Your task to perform on an android device: Click on the Enroll button under Dec 11 course.
Image 0: 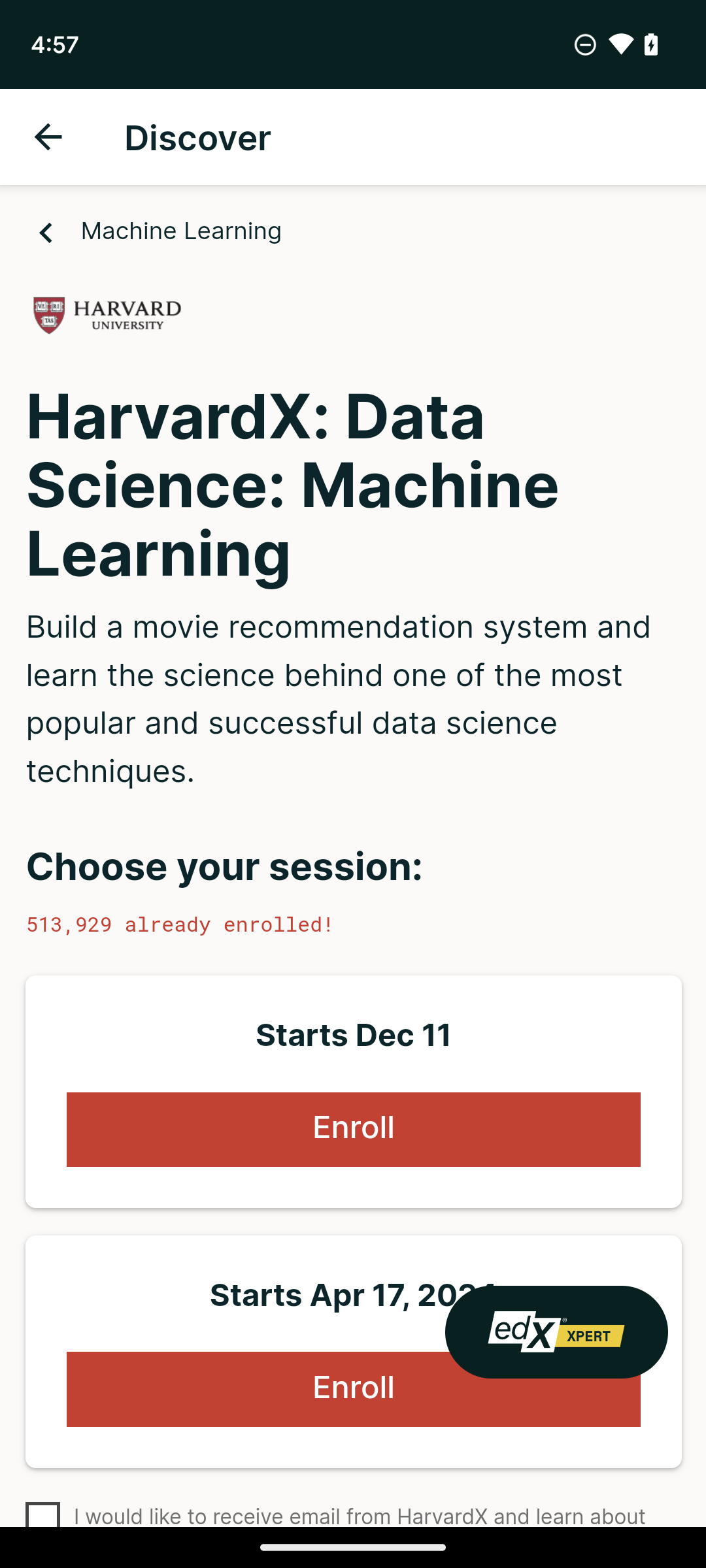
Step 0: click (354, 1128)
Image 1: 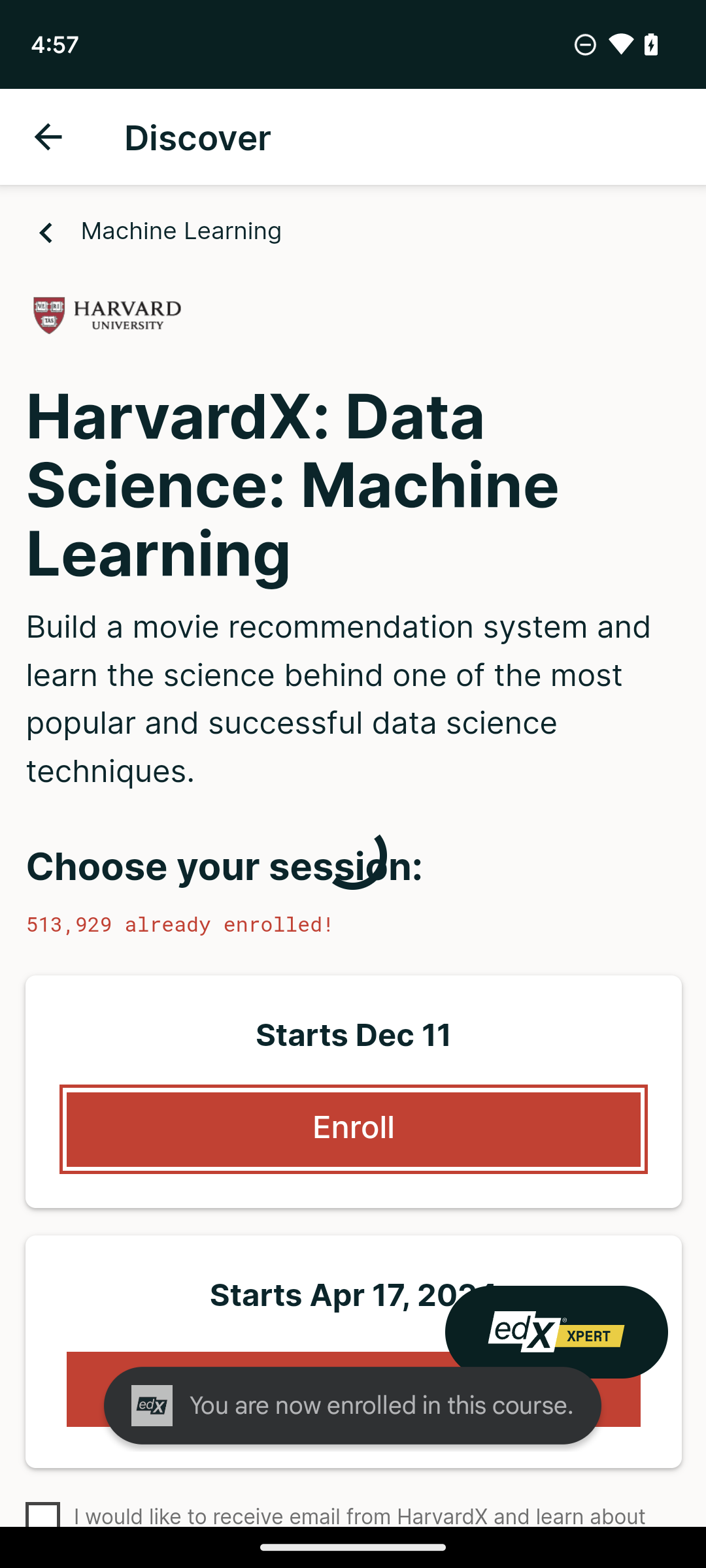
Step 1: wait